Your task to perform on an android device: Go to Google Play Books app & change the theme style to Light
Image 0: 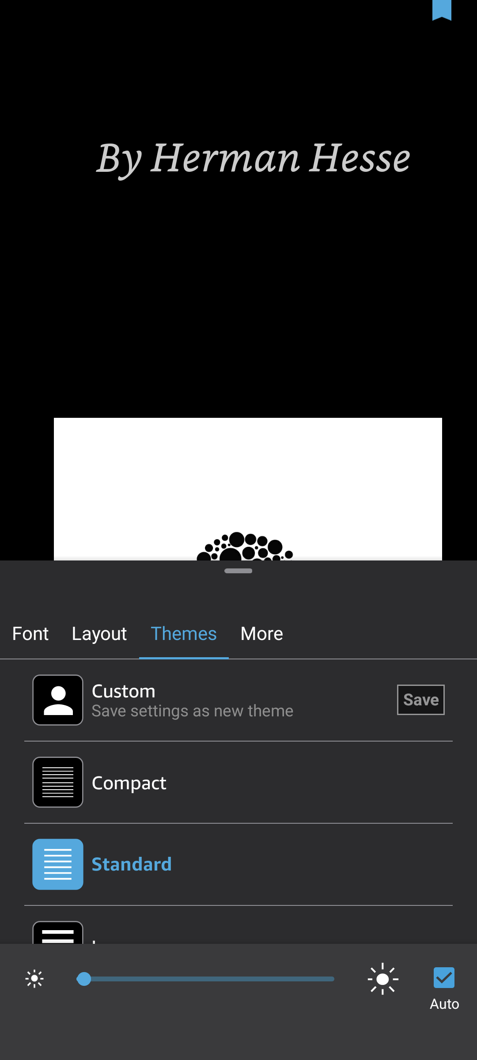
open Google Play Books app
Step 0: open app "Google Play Books"
Image 1: 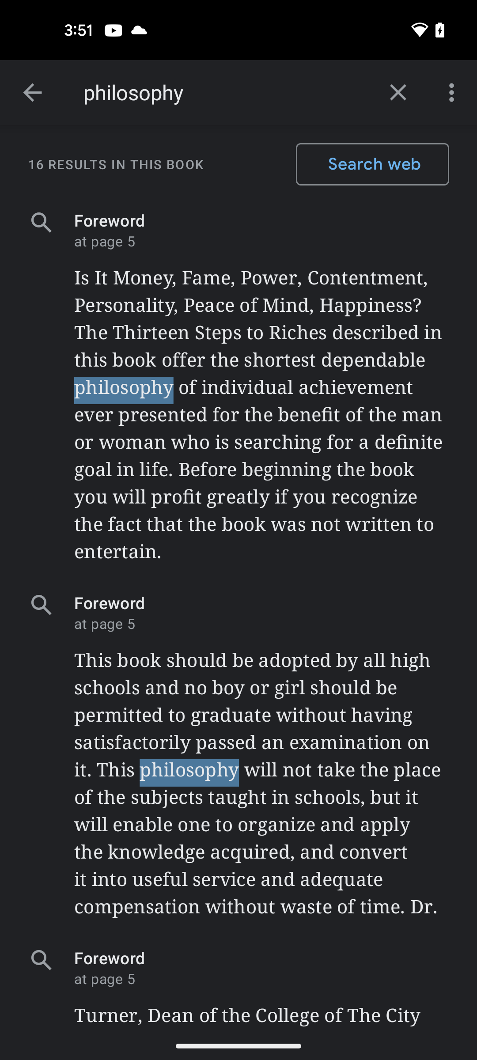
go back
Step 1: press back button
Image 2: 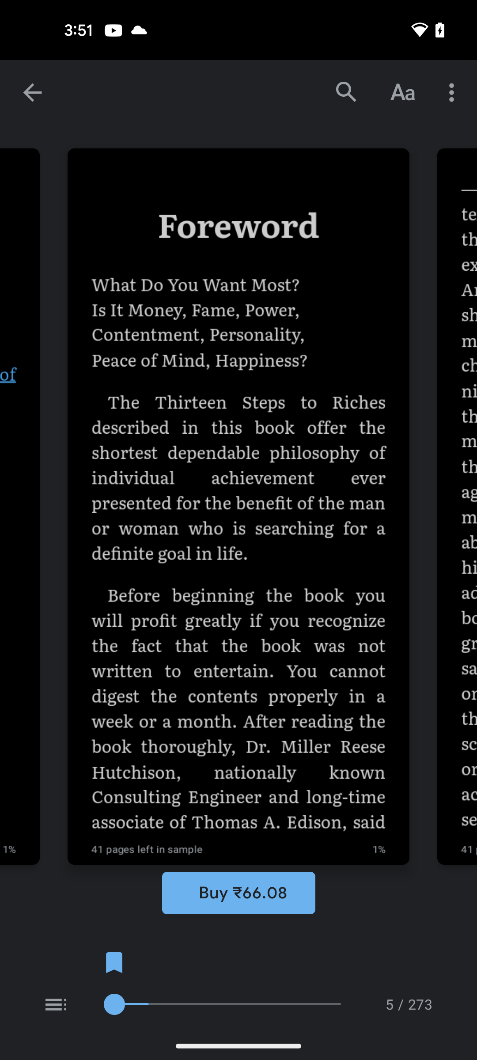
click on the font icon at the top of the screen
Step 2: click (402, 92)
Image 3: 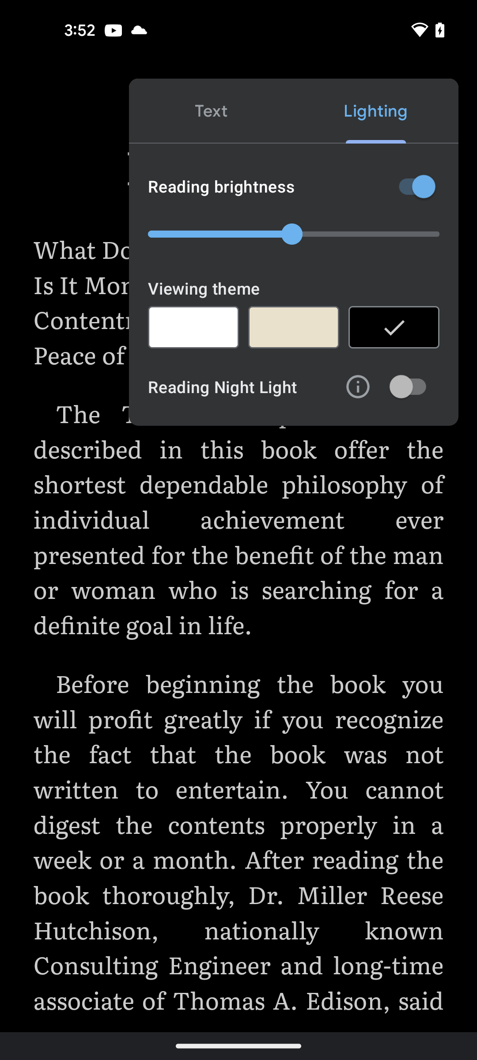
select the light theme under viewing theme option
Step 3: click (193, 327)